Your task to perform on an android device: I'll like to snooze all reminders in the To Do reminder app by 10 minutes because it's beneficial to me.
Image 0: 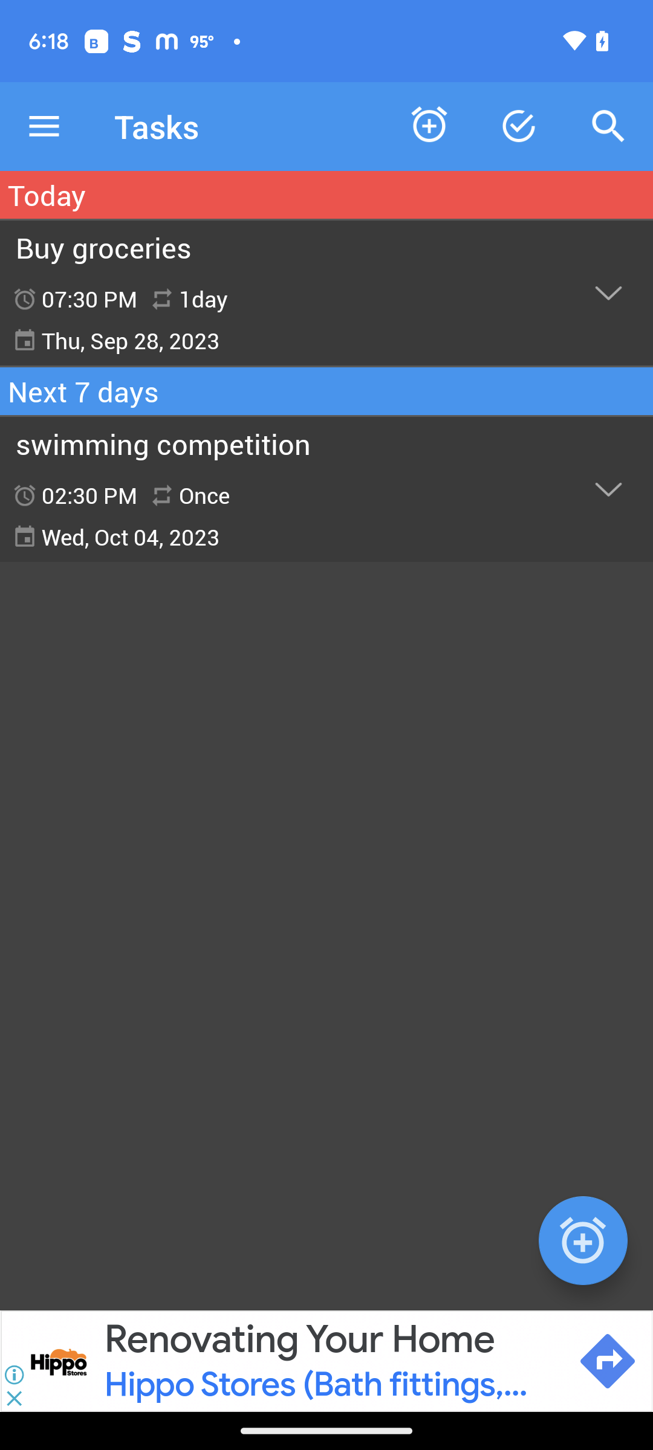
Click on the menu icon on the top left of the screen.
Step 0: click (44, 126)
Image 2: 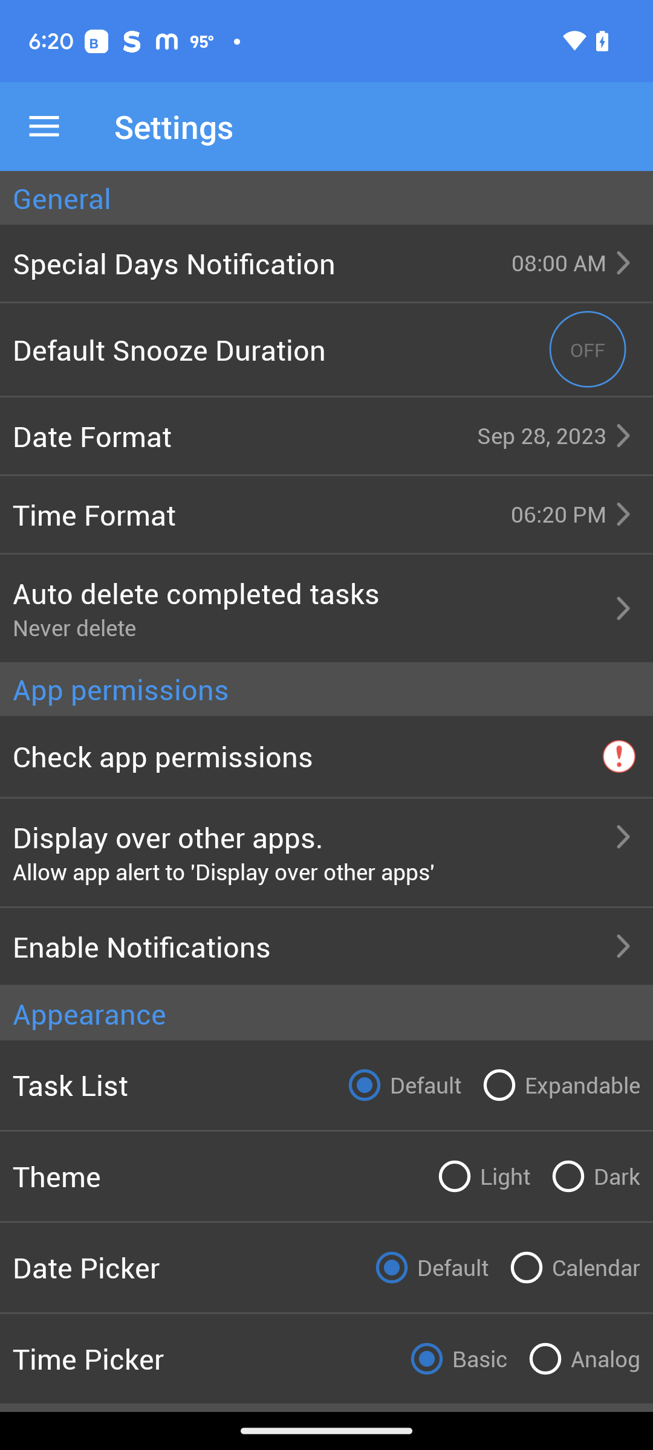
Click on the toggle button for the default snooze duration.
Step 2: click (588, 349)
Image 3: 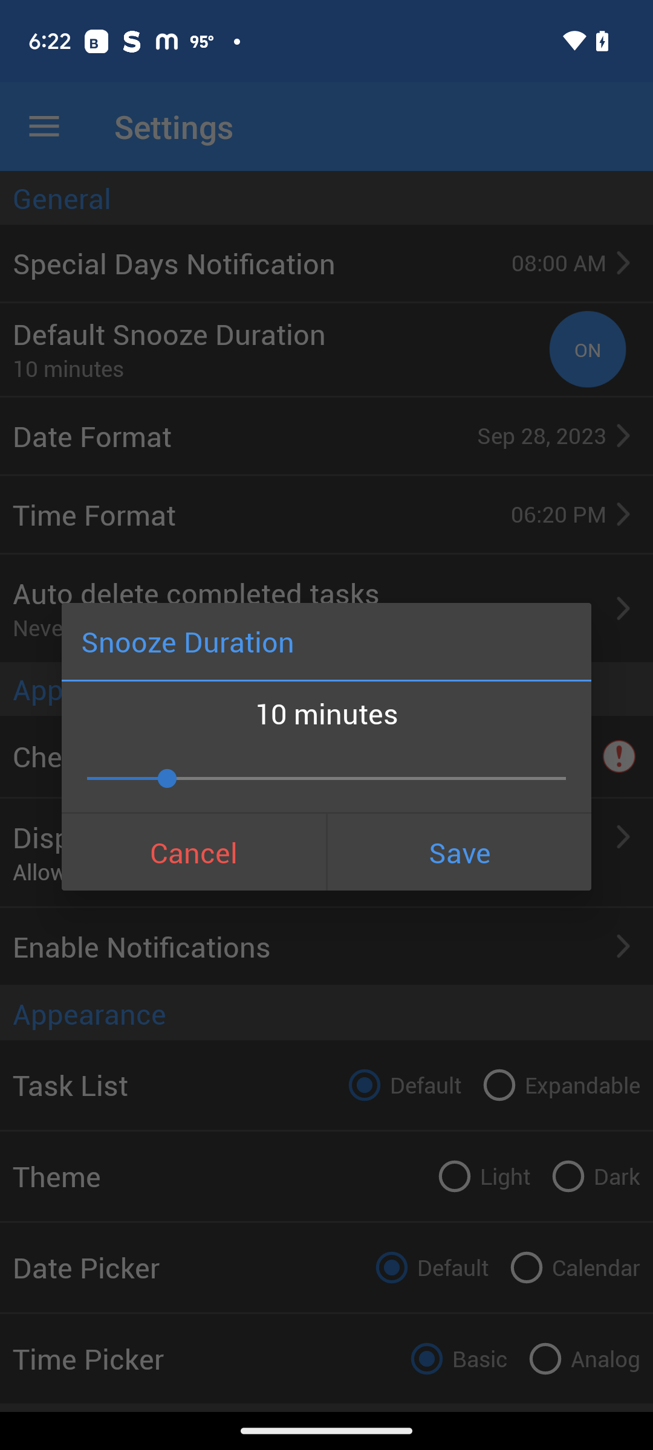
Click on the save button.
Step 3: click (459, 852)